Your task to perform on an android device: In Gmail, write a new email to my acquaintance Cerebra Research about an upcoming concert and a continuing education seminar.
Image 2: 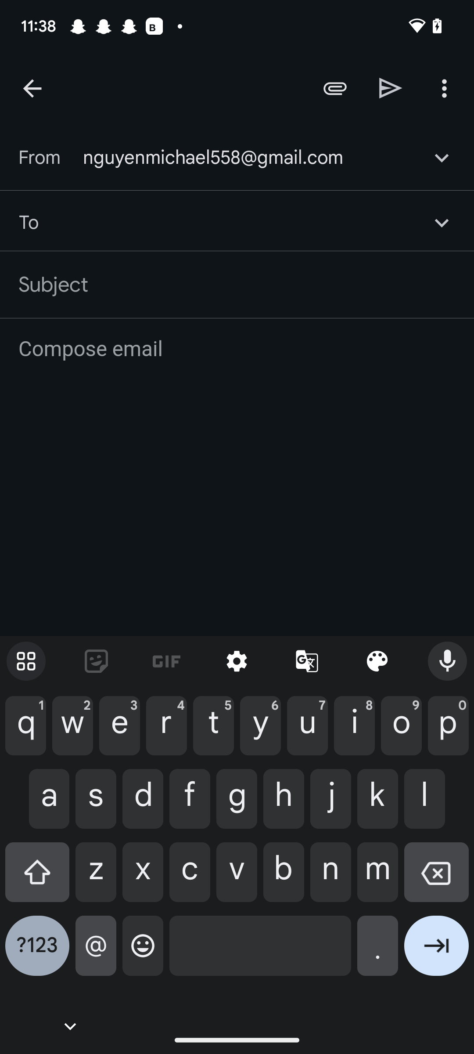
Type dbwscratch.test.id2@gmail.com in the text field.
Step 2: type "dbwscratch.test.id2@gmail.com"
Image 5: 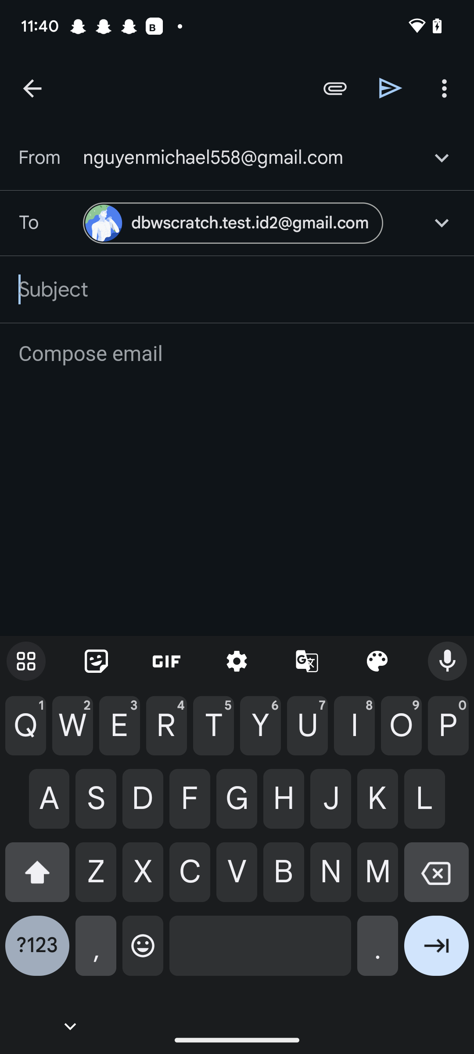
Type upcoming events in the text field.
Step 5: type "upcoming events"
Image 6: 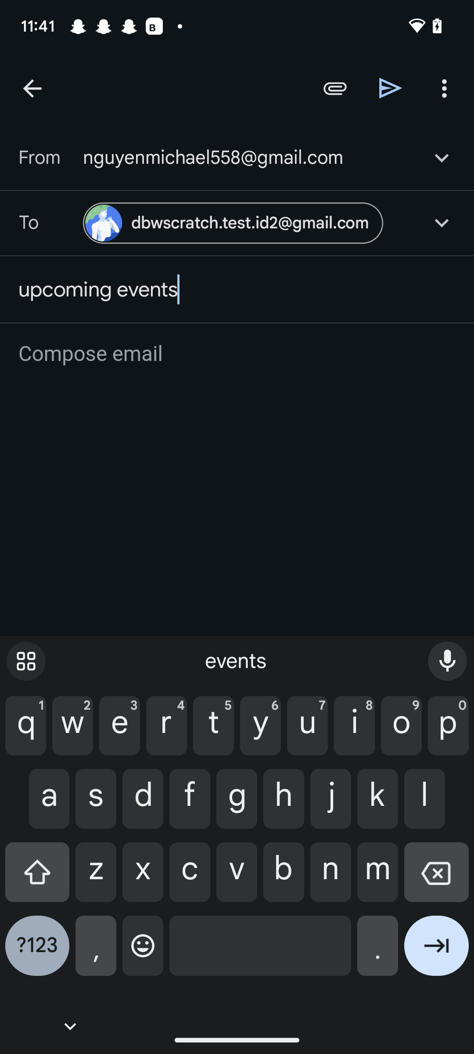
Click on compose email.
Step 6: click (238, 354)
Image 7: 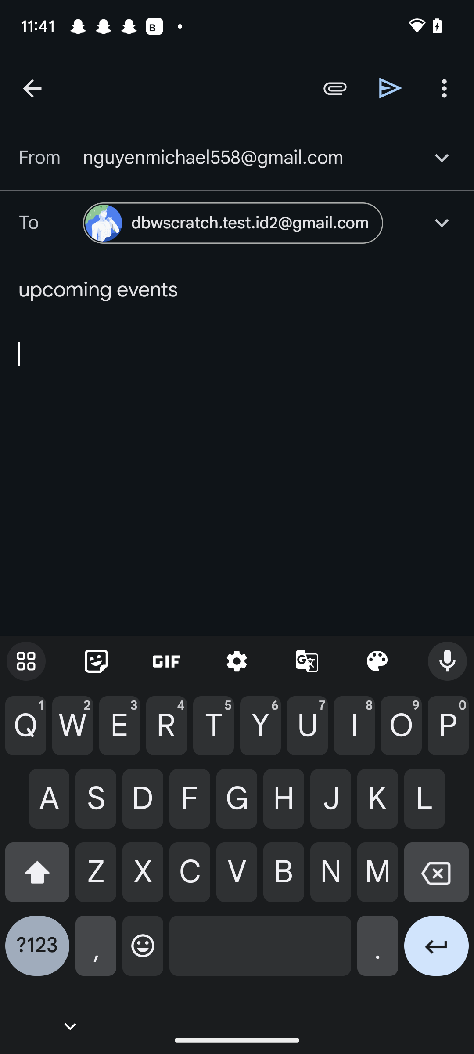
Type A concert and a continuing education seminar in the text field.
Step 7: type "A concert and a continuing education seminar"
Image 8: 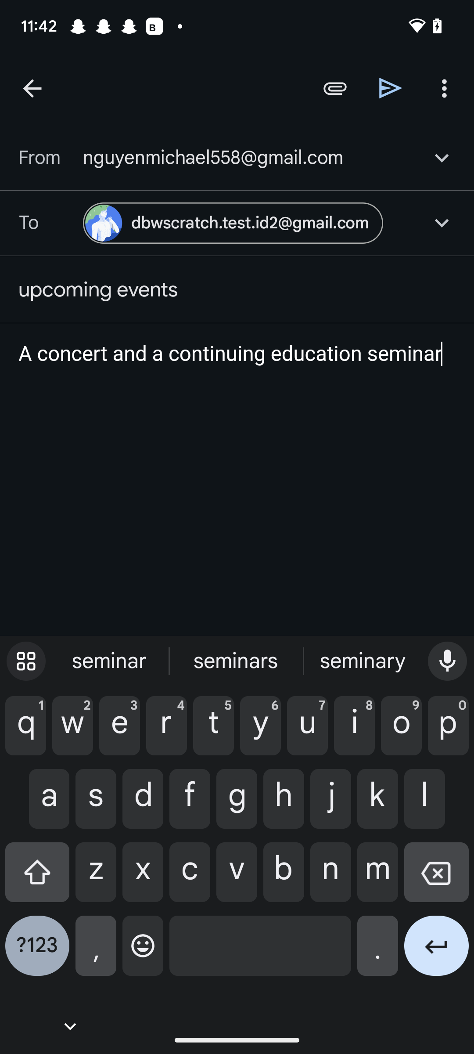
Click on send icon at the top right side of the screen.
Step 8: click (391, 88)